Your task to perform on an android device: Sort the shoe styles according to their newest arrival.
Image 0: 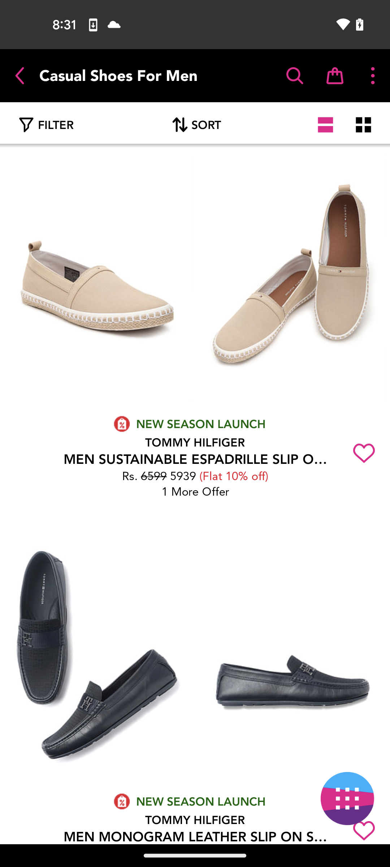
Tap on the sort option
Step 0: click (195, 125)
Image 1: 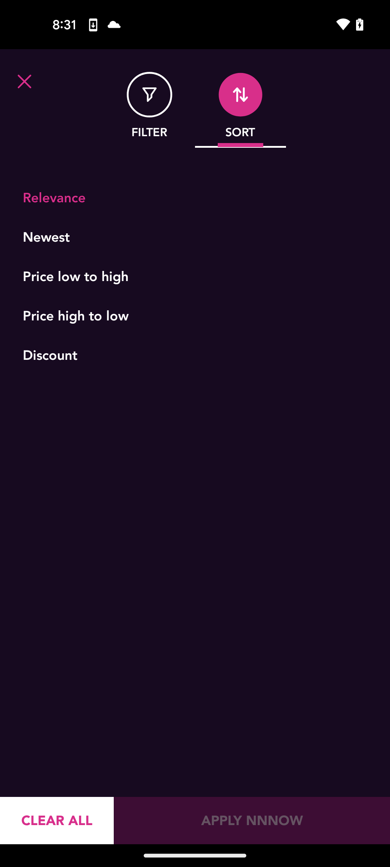
Click on the newest option
Step 1: click (206, 237)
Image 2: 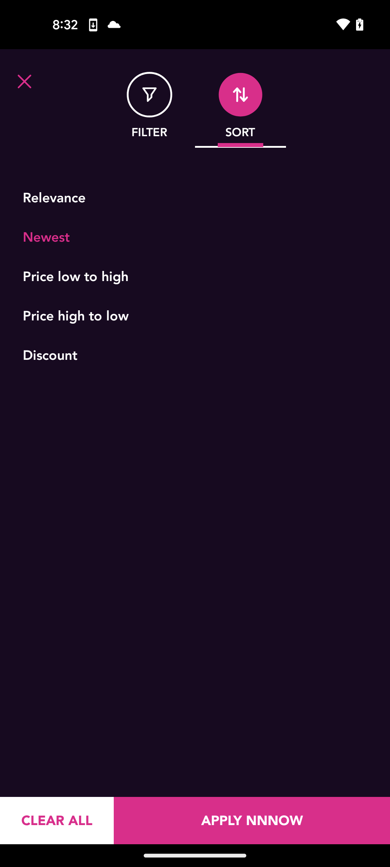
Tap on the apply nnnow button
Step 2: click (252, 820)